Your task to perform on an android device: I have listened to the guide for the basics of meditation. Now I will meditate on my own, so on the Ten Percent app, start the basic meditation for me.
Image 0: 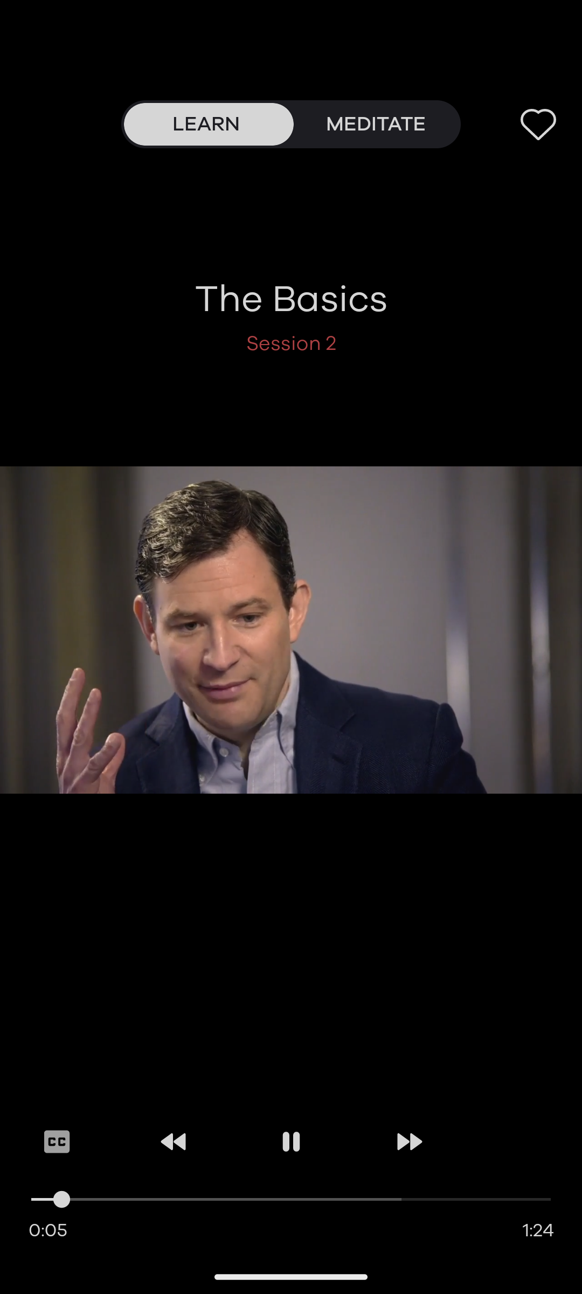
Click on the Tab Meditate to start the Meditation.
Step 0: click (376, 124)
Image 1: 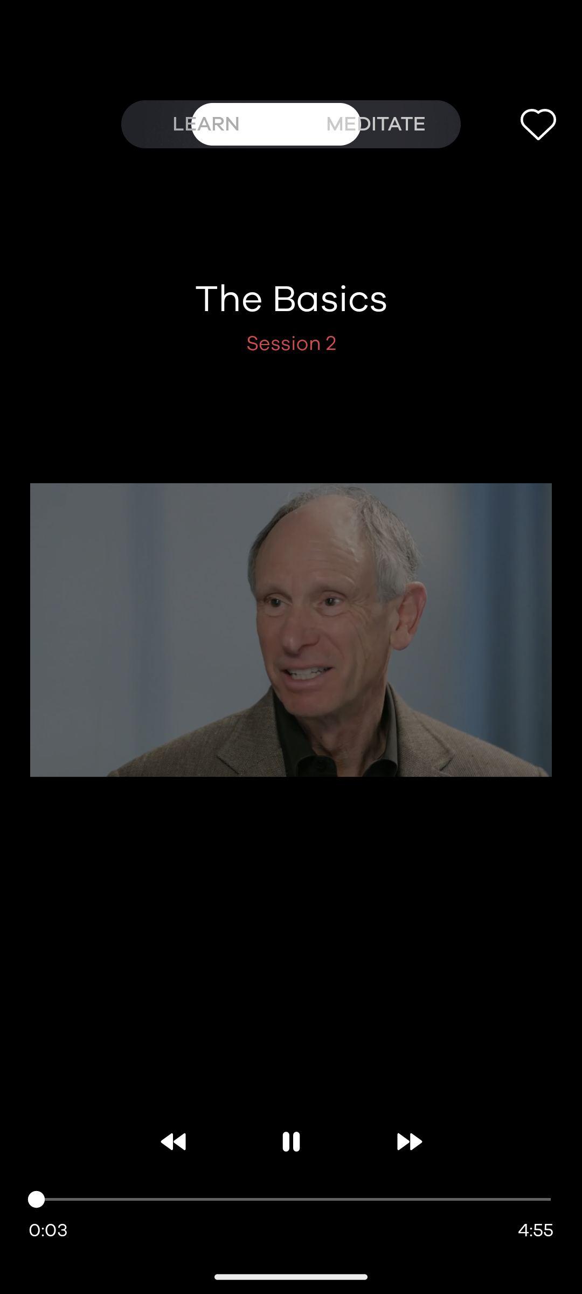
Click on the Tab Meditate to start the Meditation.
Step 1: click (376, 124)